Your task to perform on an android device:  I want to view the door set Hardware fitting by Dekeswoodshed brand to see the price and quality in the Etsy app
Image 0: 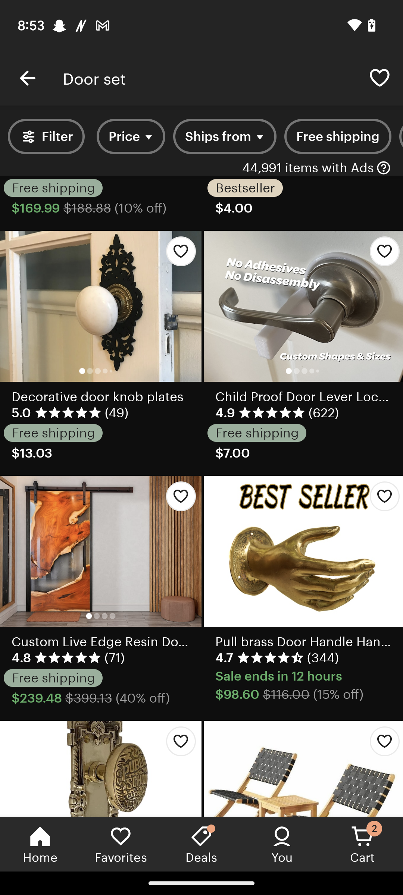
Click on the door set
Step 0: click (51, 296)